Your task to perform on an android device: I want to send a voice message to Natalie, so send a voice note to Natalie Larson in the Skype app.
Image 0: 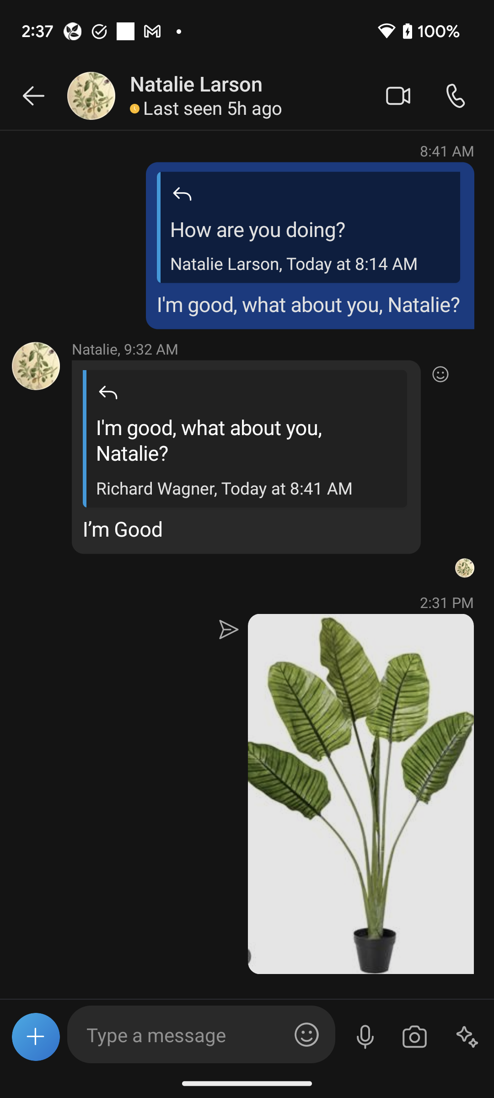
Click on the mic icon at the bottom of the screen to record the voice note.
Step 0: click (362, 1037)
Image 1: 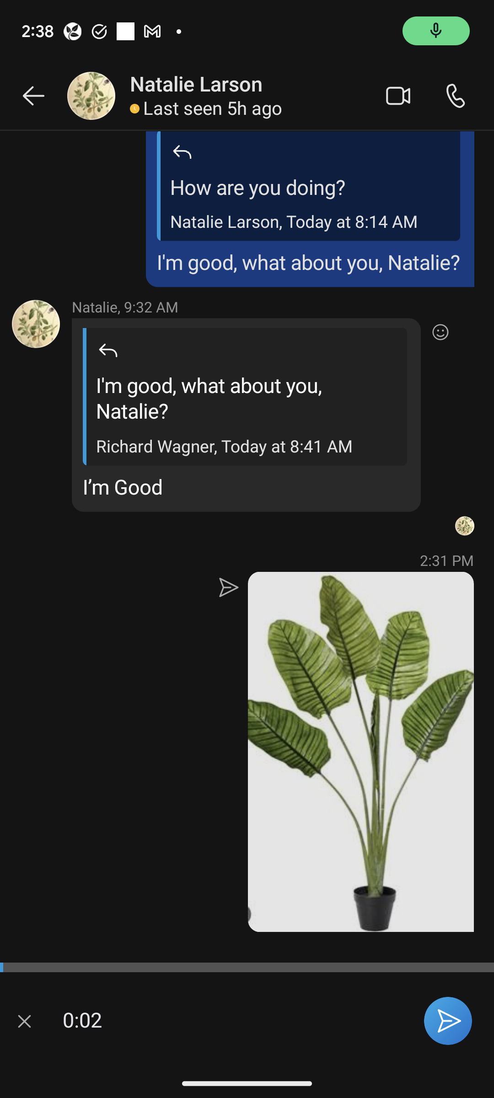
Click on the send button icon at the bottom right corner of the screen to send this voice note.
Step 1: click (448, 1021)